Your task to perform on an android device: In the Keep Notes app, edit the timing of the reminder from 10:00 AM to 08:00 AM.
Image 0: 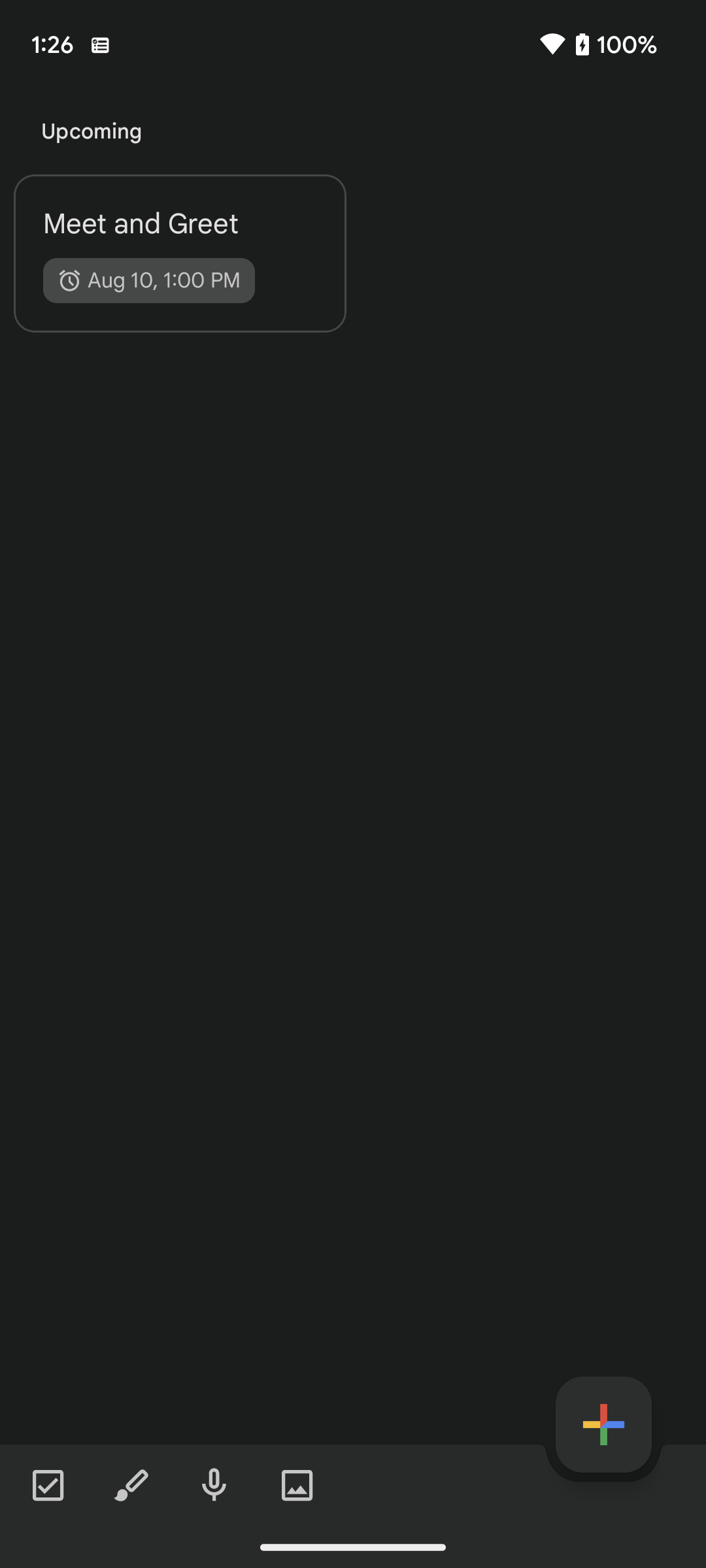
Click on the Meet and Greet reminder.
Step 0: click (180, 223)
Image 1: 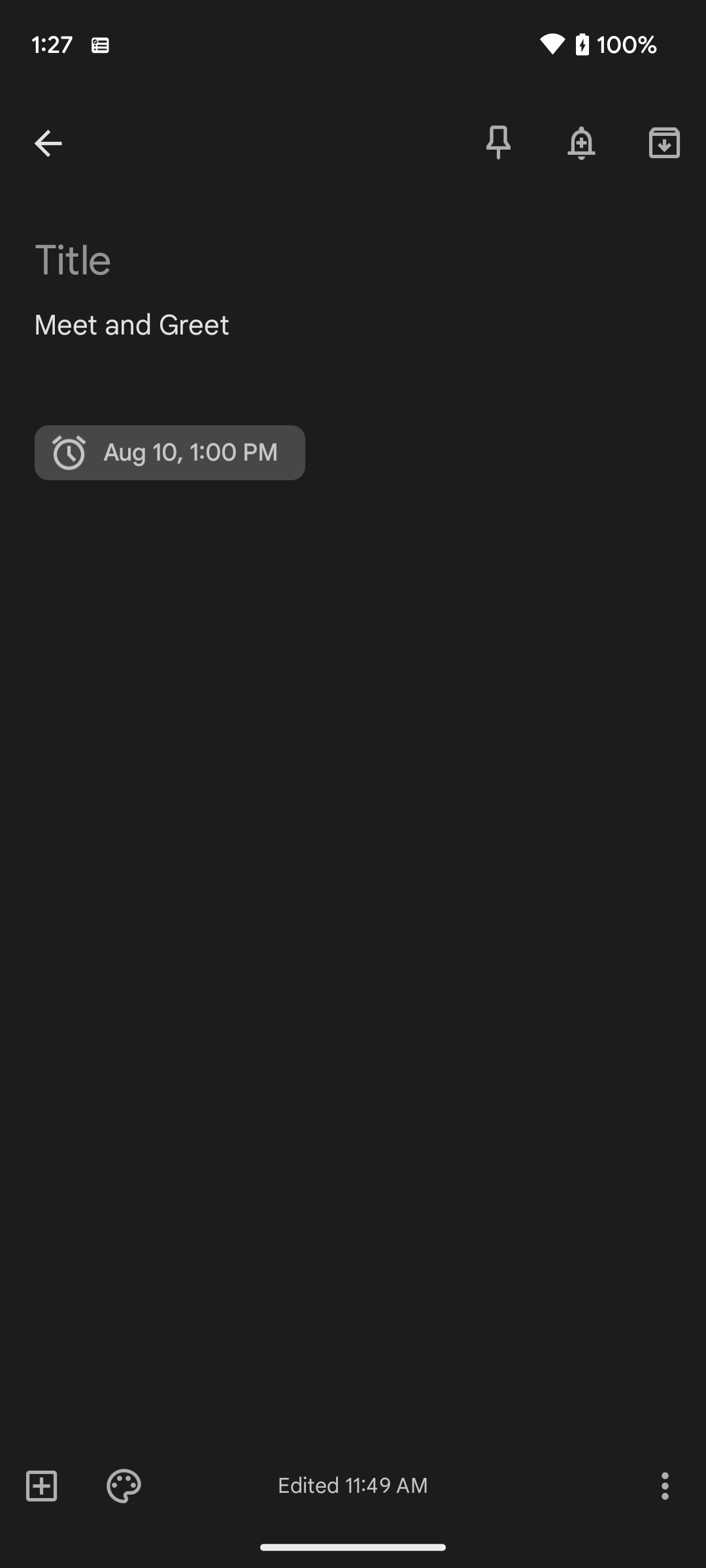
Click on the clock icon at the left side of the screen.
Step 1: click (169, 452)
Image 2: 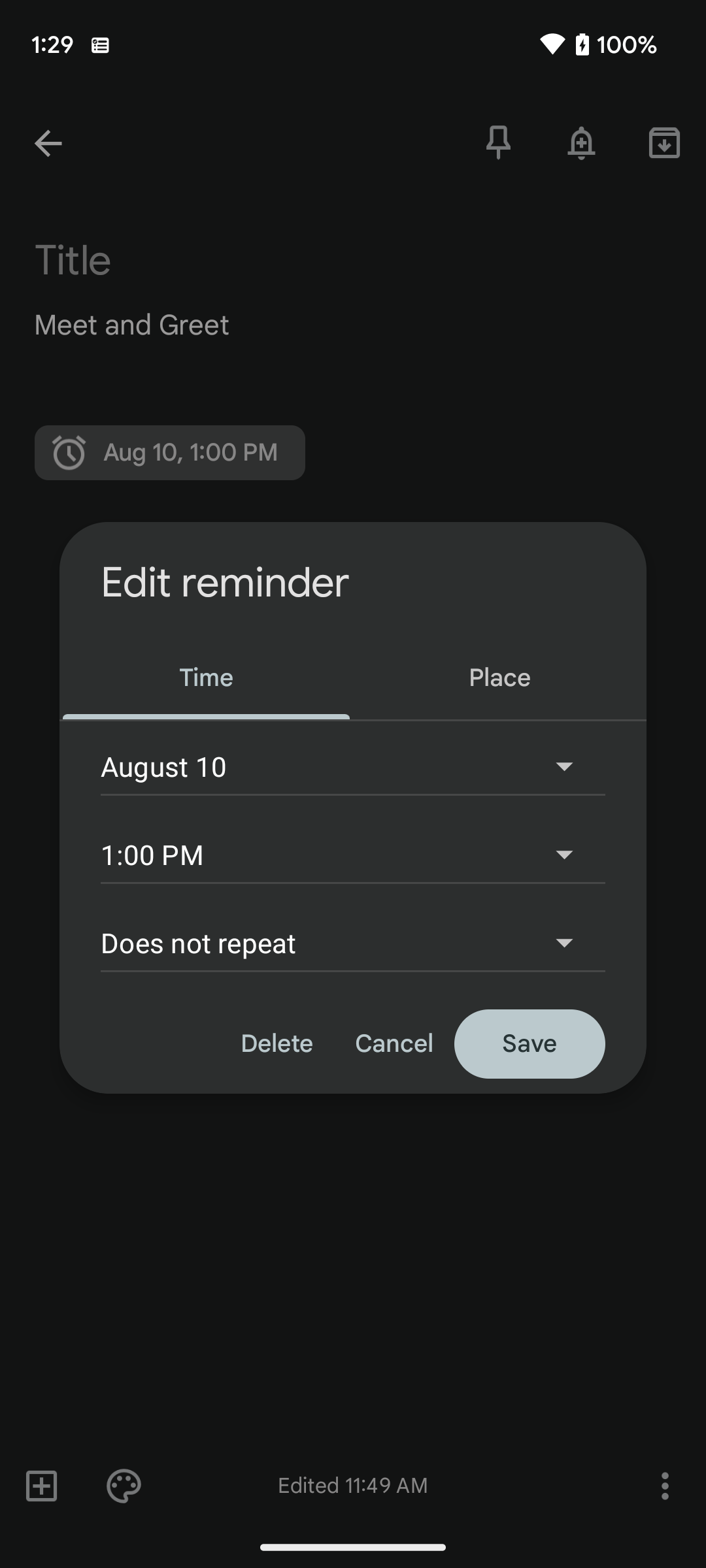
Click on the drop down arrow on the right side of the timing section.
Step 2: click (352, 854)
Image 3: 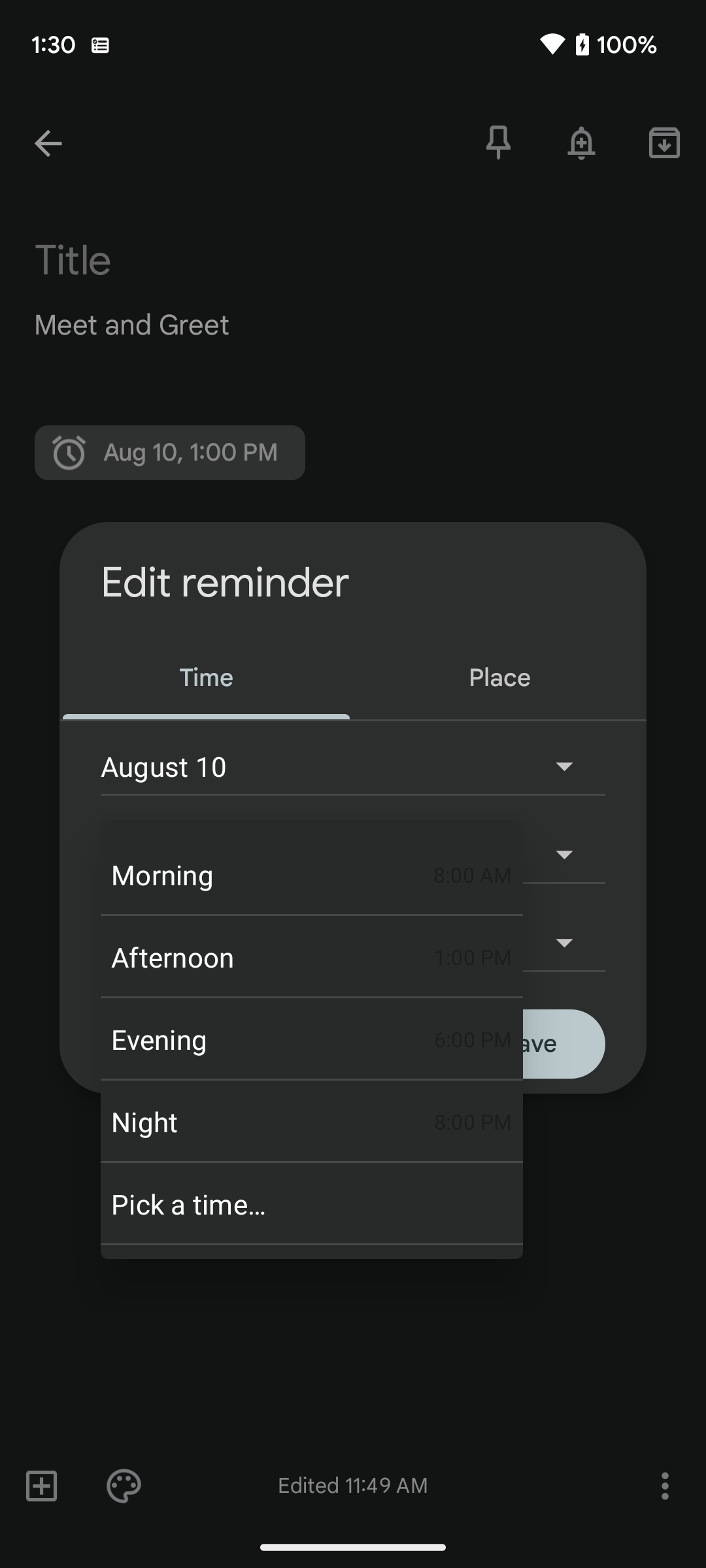
Select the morning option on the list.
Step 3: click (261, 874)